Your task to perform on an android device: I would rather make a more considered decision, especially considering Easygokart reputation. To find drill machines with the Easygokart brand filter applied, use the Shopclues app.
Image 2: 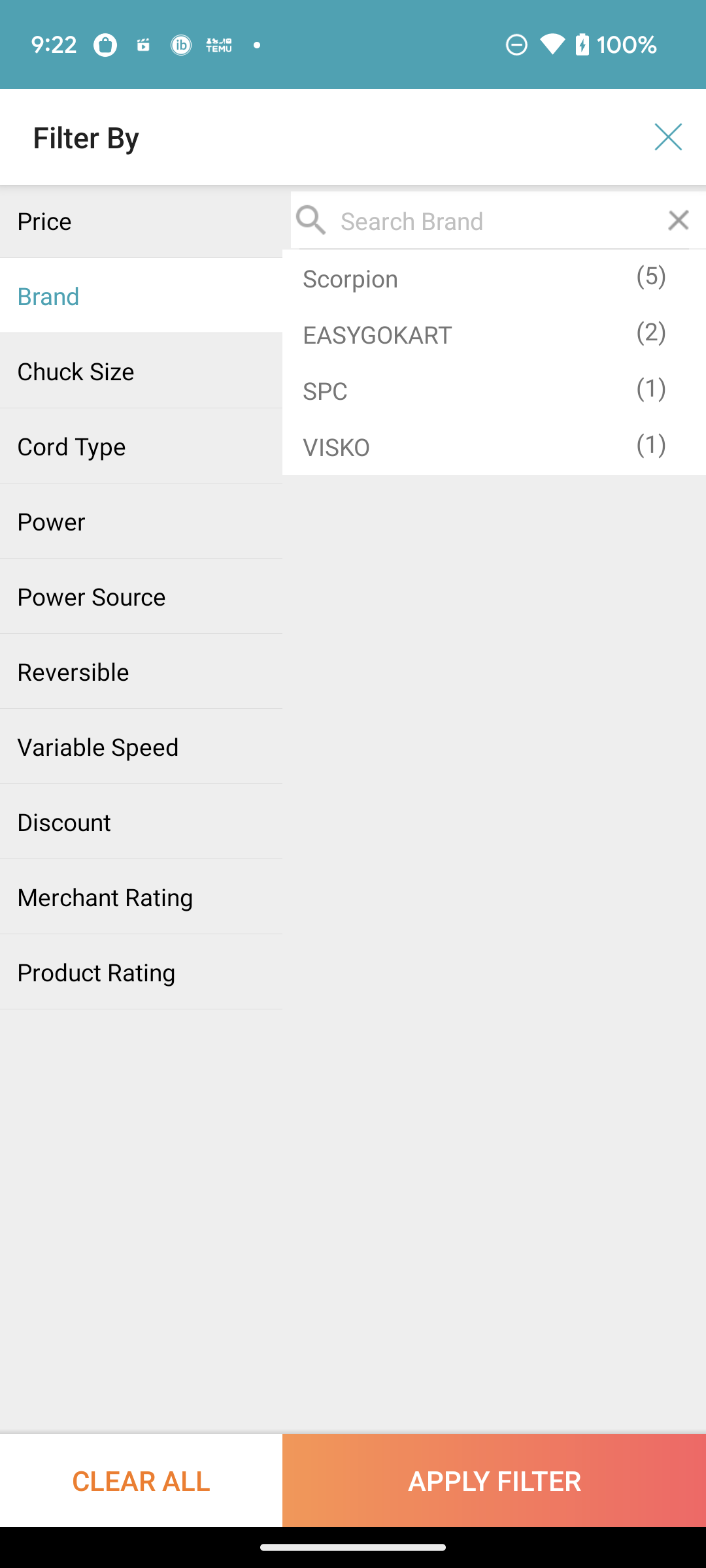
Click on EASYGOKART brand
Step 2: click (378, 334)
Image 3: 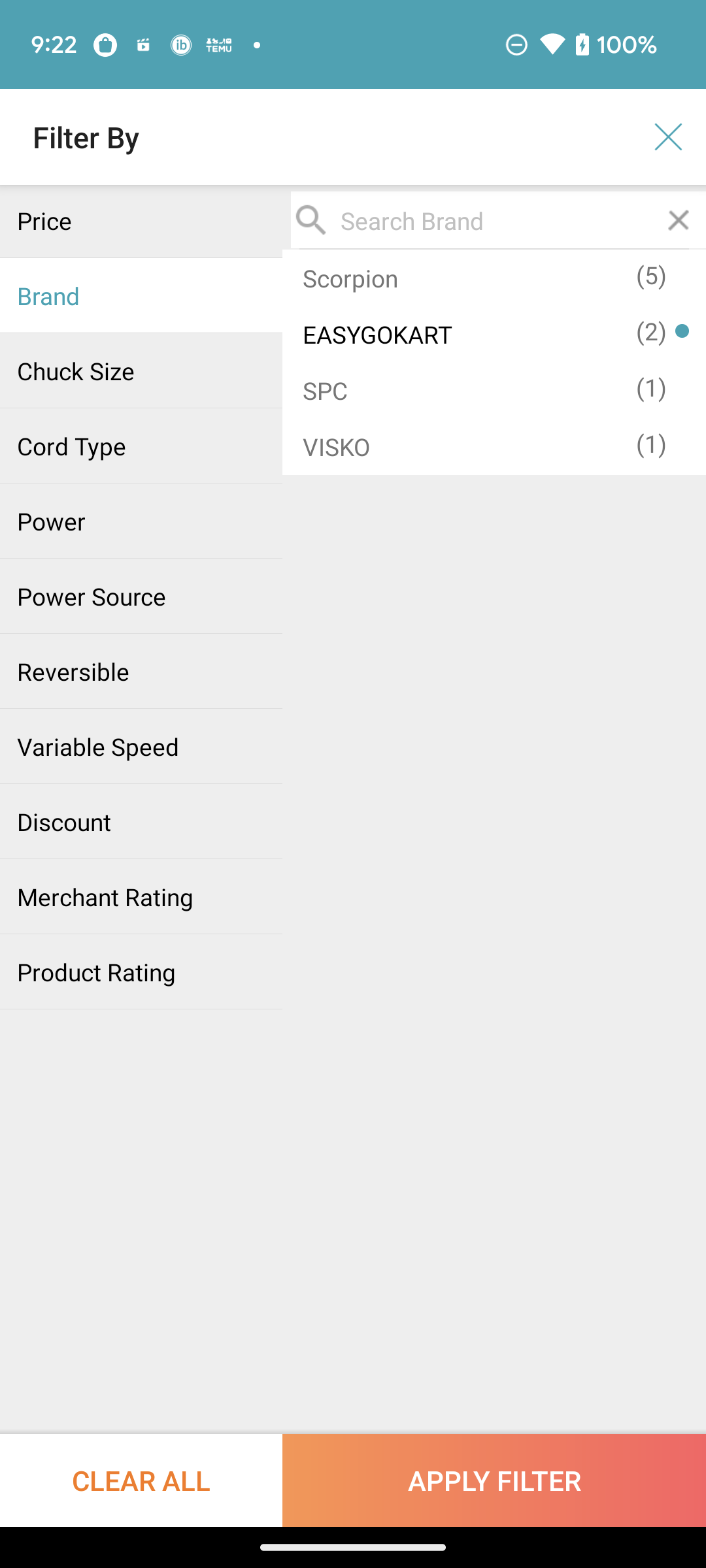
Click on the APPLY FILTER at the bottom right corner of the screen
Step 3: click (494, 1480)
Image 4: 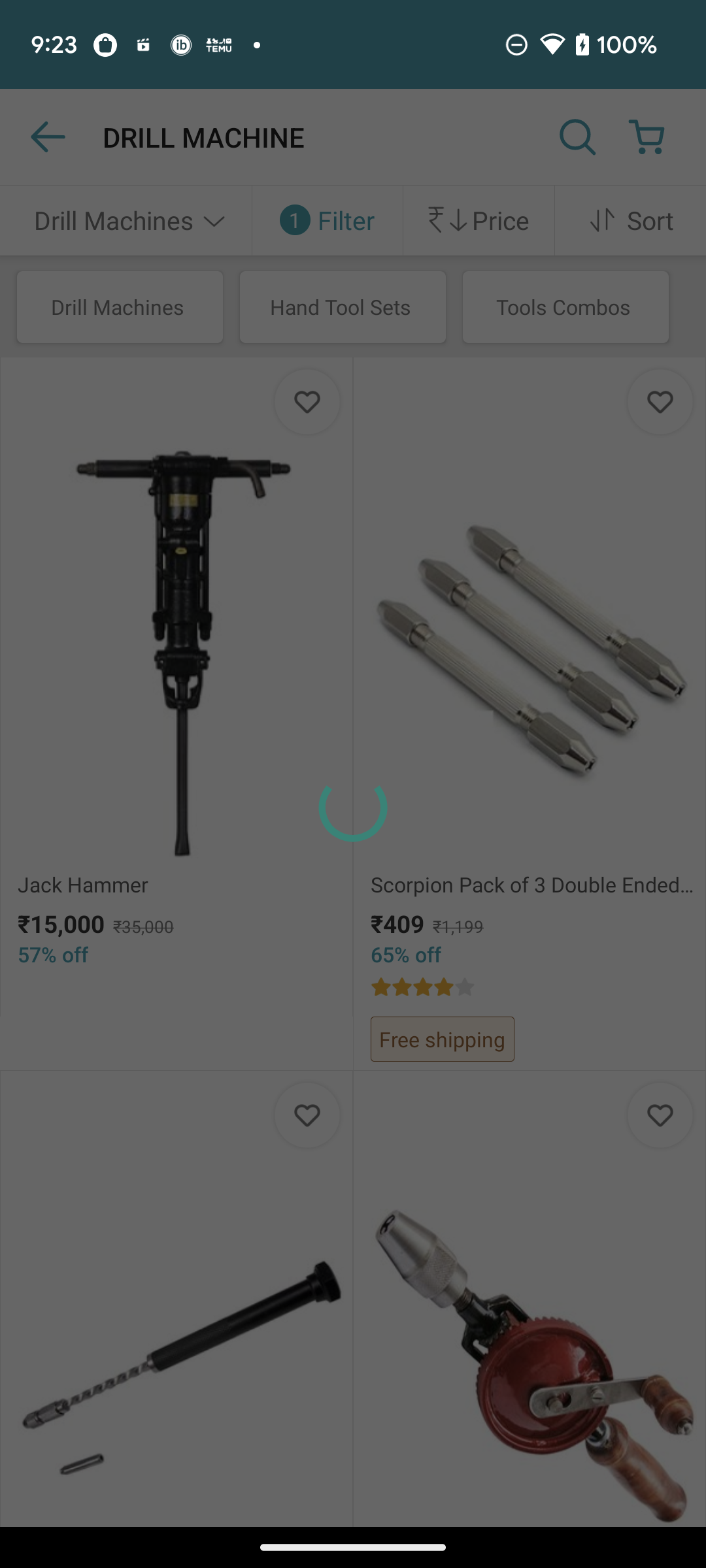
Click on the APPLY FILTER at the bottom right corner of the screen
Step 4: wait